Your task to perform on an android device: I want to test whether the survey form that I have created is working properly or not, so preview the "Employment Fair Survey" form for me and test it by filling out the answer yes to the question asked in the form.
Image 0: 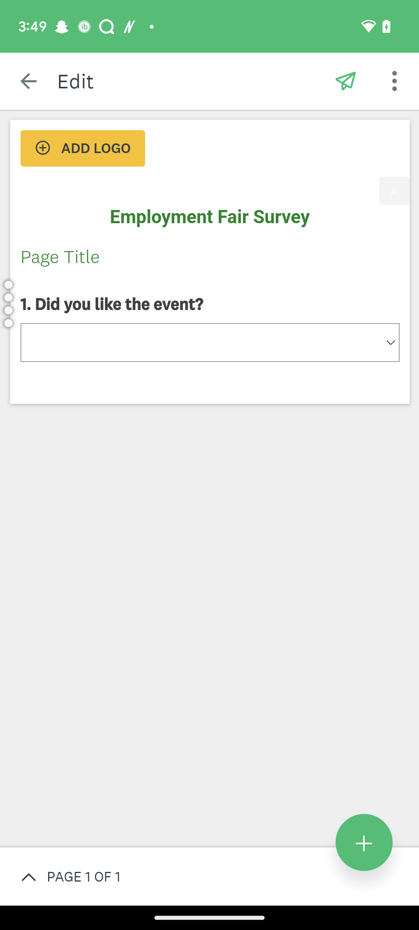
Click on the three dots at the top right corner of the screen.
Step 0: click (394, 81)
Image 1: 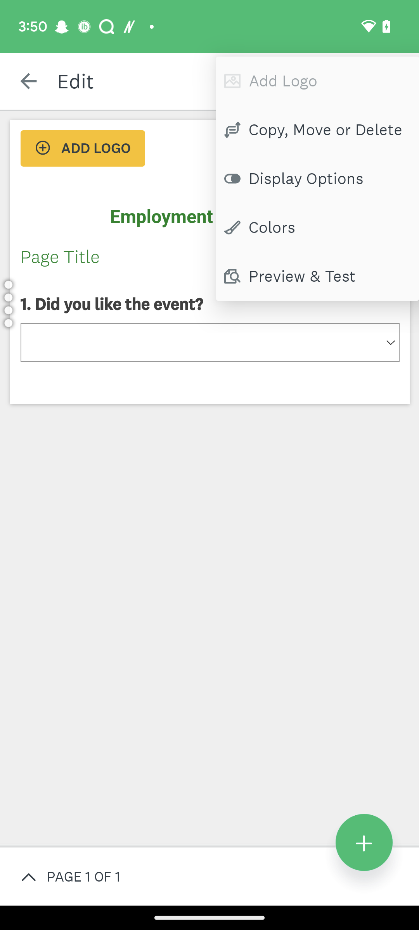
Click on the preview & test button
Step 1: click (326, 276)
Image 2: 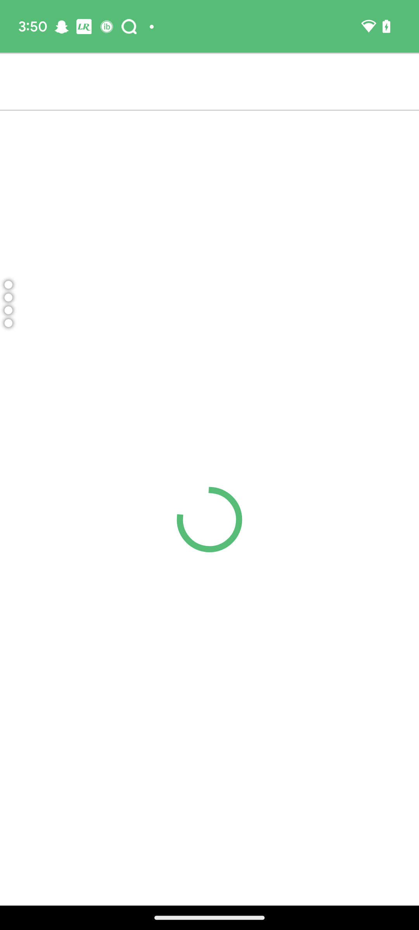
Click on the preview & test button
Step 2: wait
Image 3: 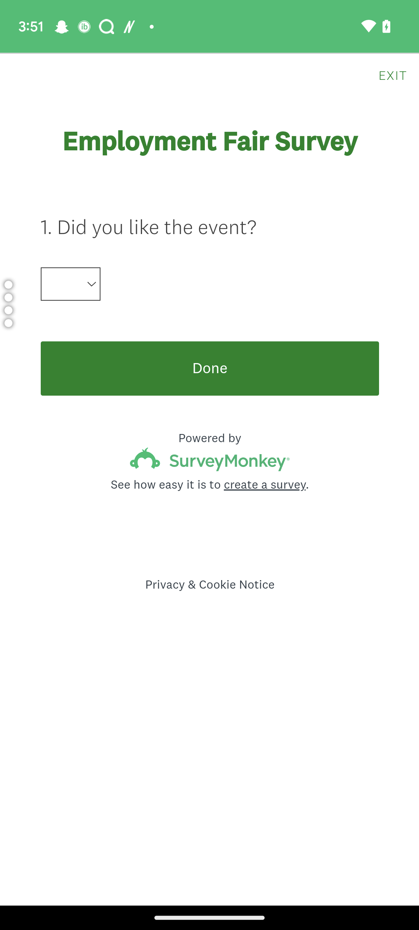
Click on the Dropbox.
Step 3: click (75, 283)
Image 4: 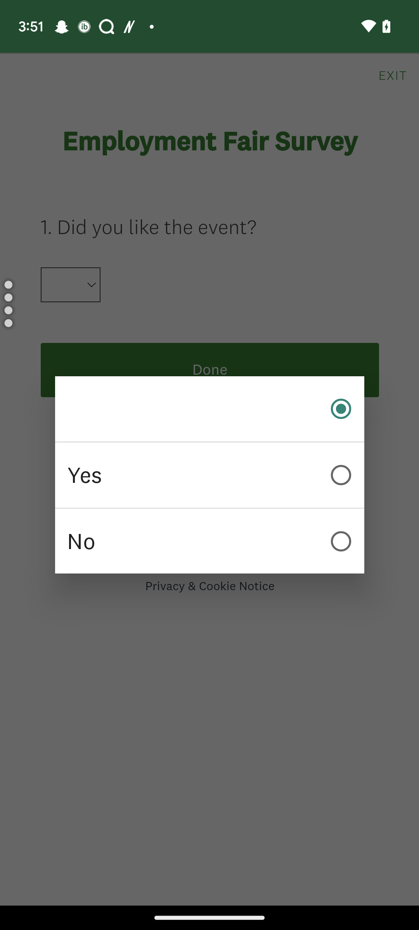
Select the Yes option.
Step 4: click (209, 475)